Your task to perform on an android device: Change reminder yoga date 15 June to 14 June
Image 0: 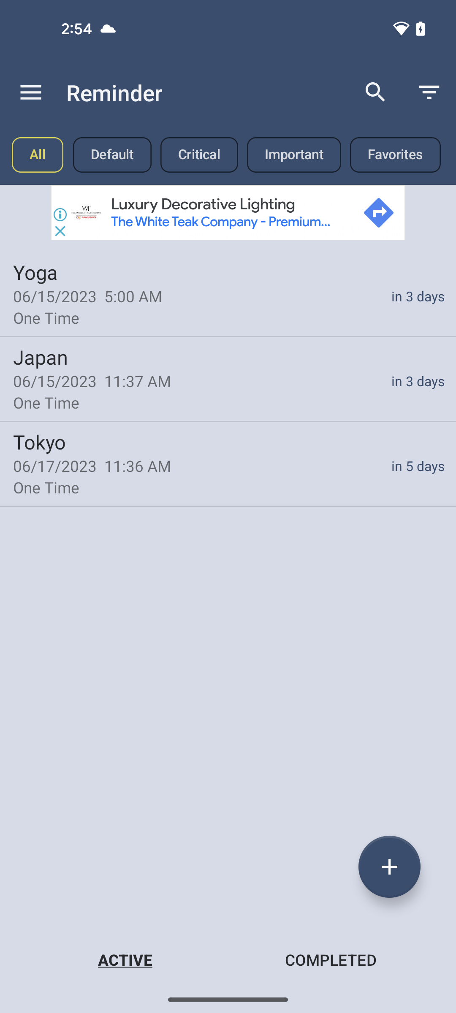
Click on Yoga reminder
Step 0: click (228, 293)
Image 1: 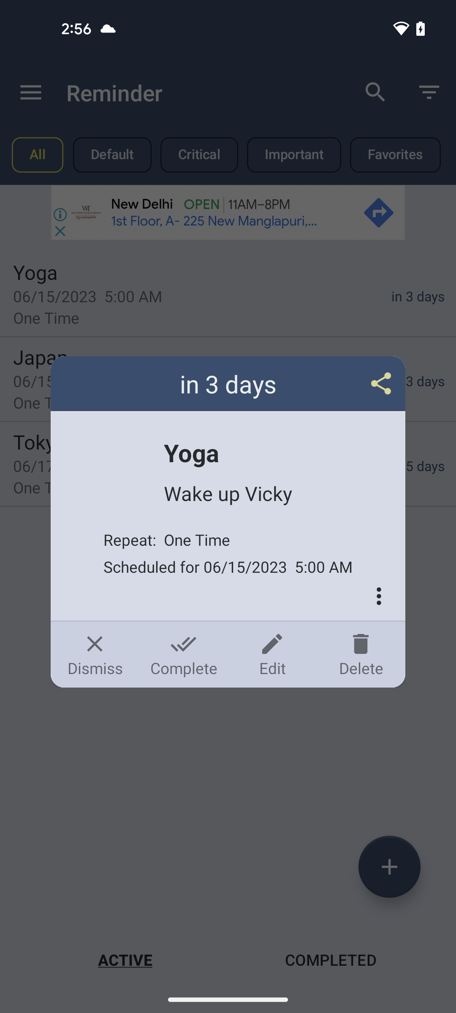
Click on edit at the bottom of the pop up
Step 1: click (272, 654)
Image 2: 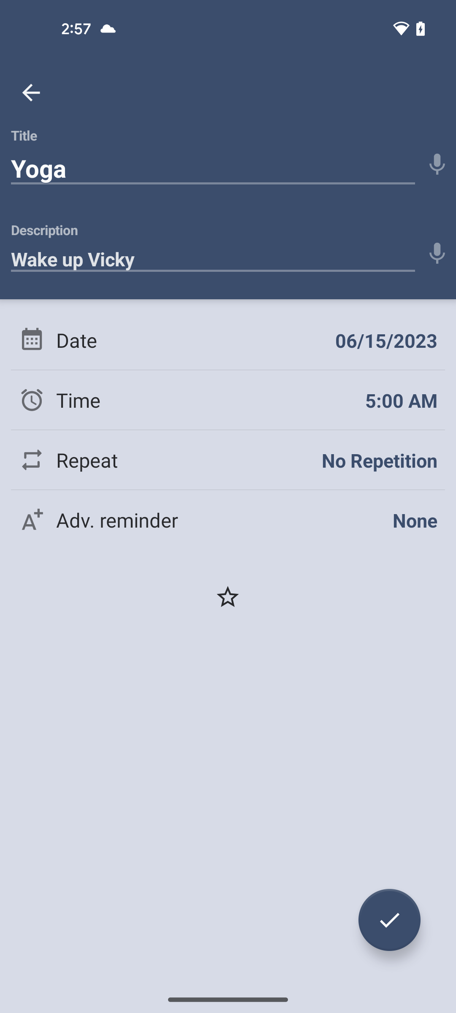
Click on the Date section
Step 2: click (386, 340)
Image 4: 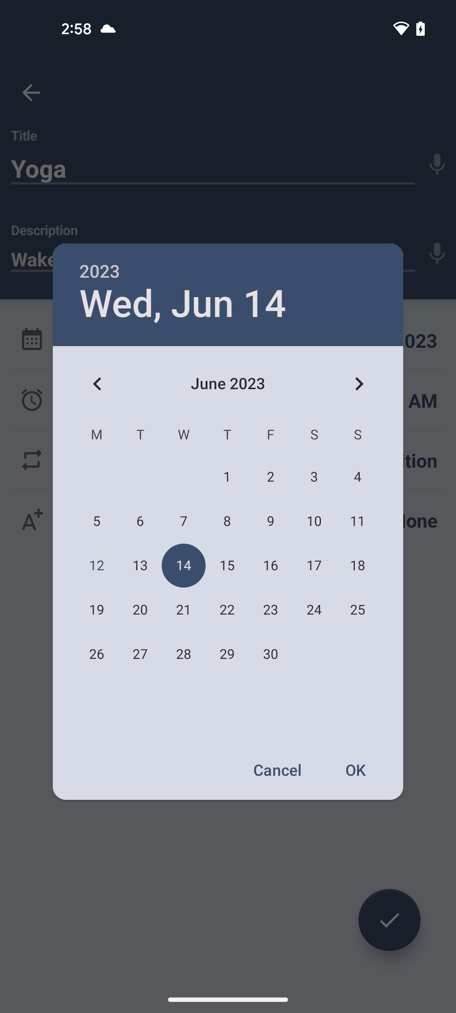
Click on OK
Step 4: click (356, 769)
Image 5: 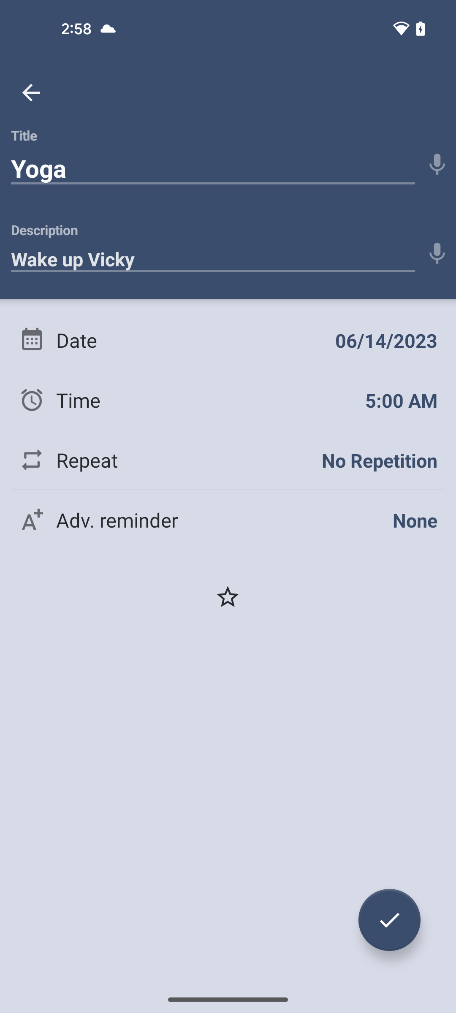
Click on the check button at the bottom right of the screen
Step 5: click (389, 920)